Your task to perform on an android device: Add a Nike SB Chron 2 Canvas of size 10 to cart for mom to nike app
Image 1: 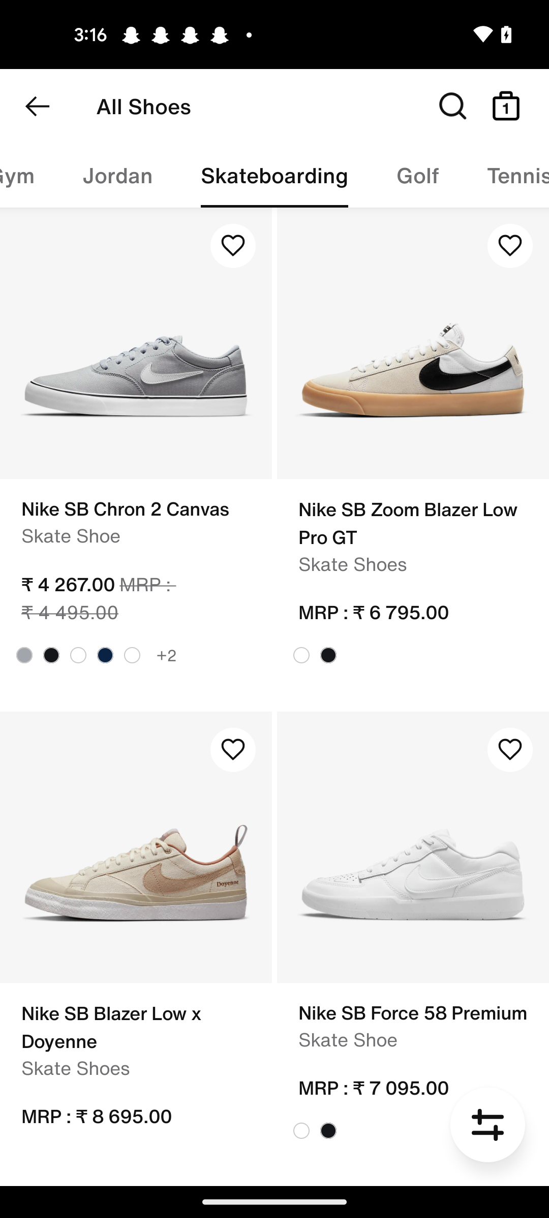
Click on the Nike SB Chron 2 Canvas option
Step 1: click (135, 343)
Image 2: 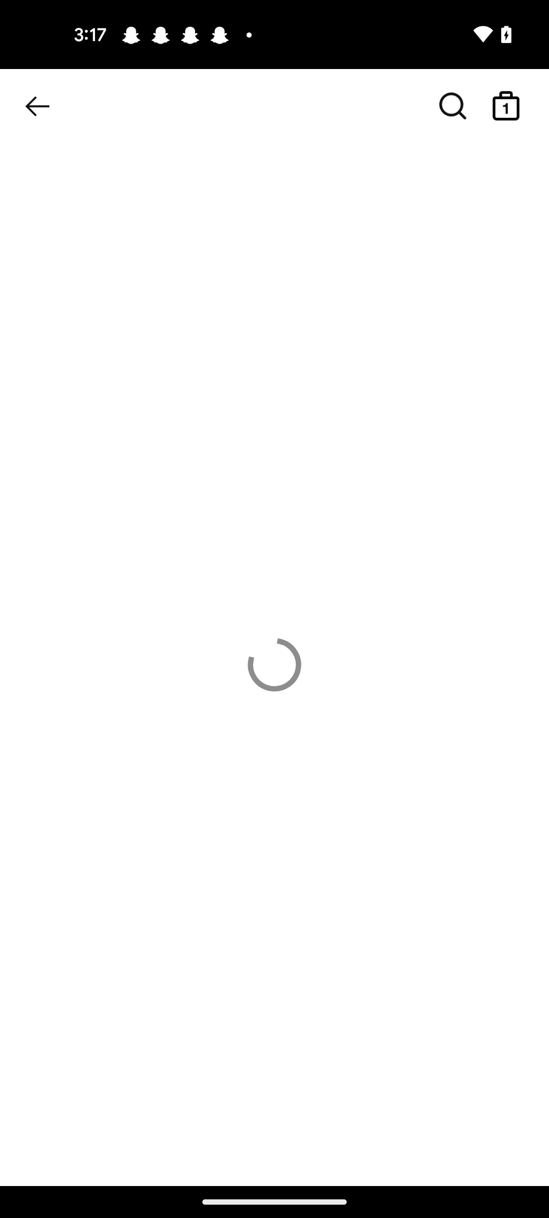
Click on the Nike SB Chron 2 Canvas option
Step 2: wait
Image 4: 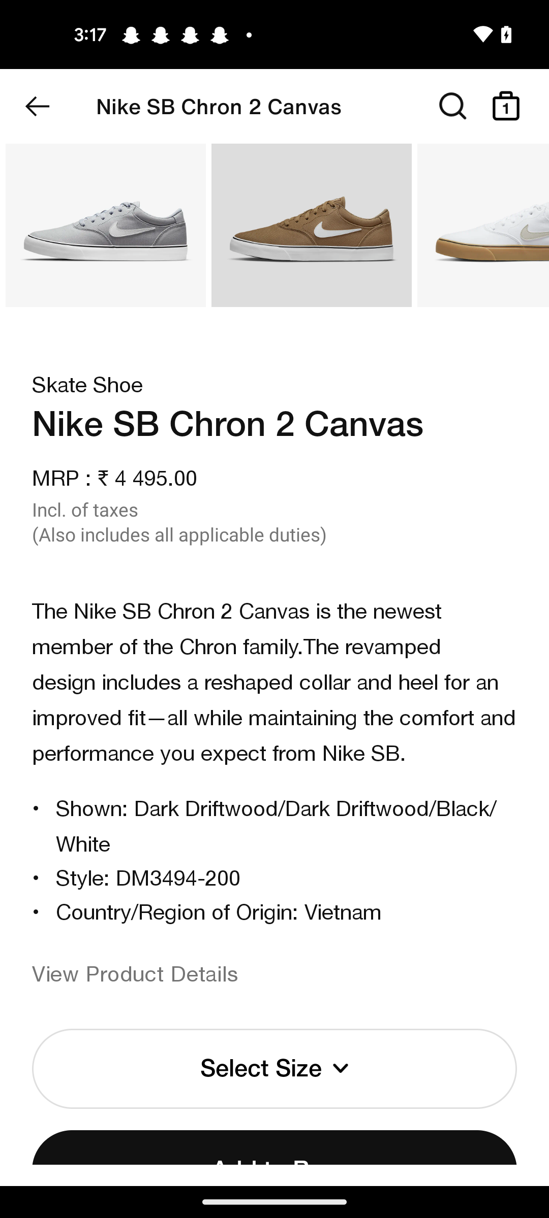
Swipe up to view the select size tab of the screen 
Step 4: scroll down
Image 5: 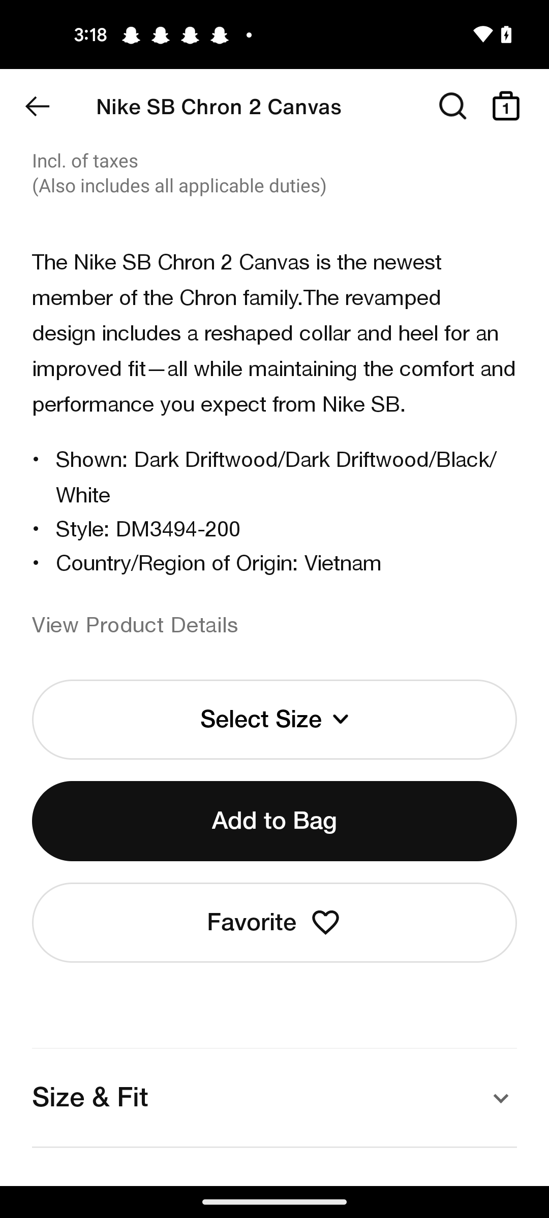
Click on the Select size tab of the screen 
Step 5: click (274, 719)
Image 6: 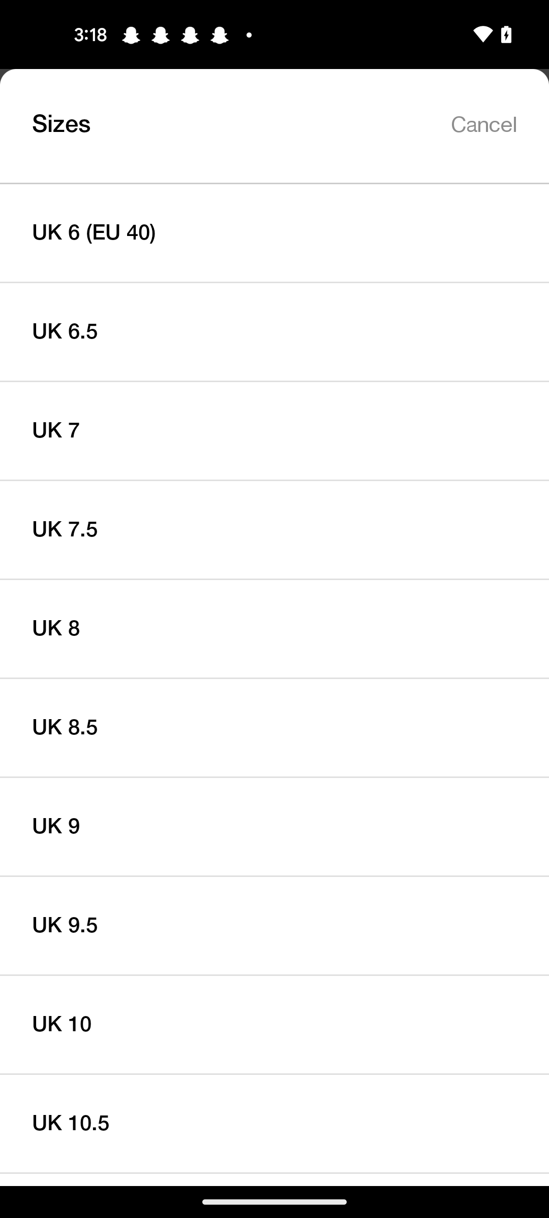
Select the size UK 10
Step 6: click (274, 1024)
Image 7: 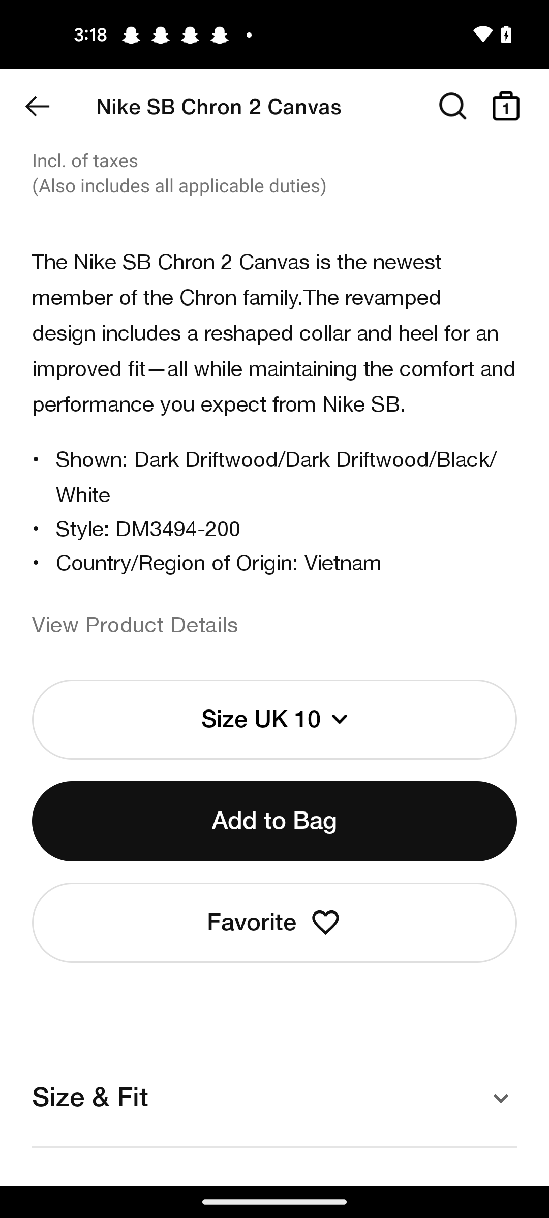
Click on the Add to bag tab 
Step 7: click (274, 821)
Image 8: 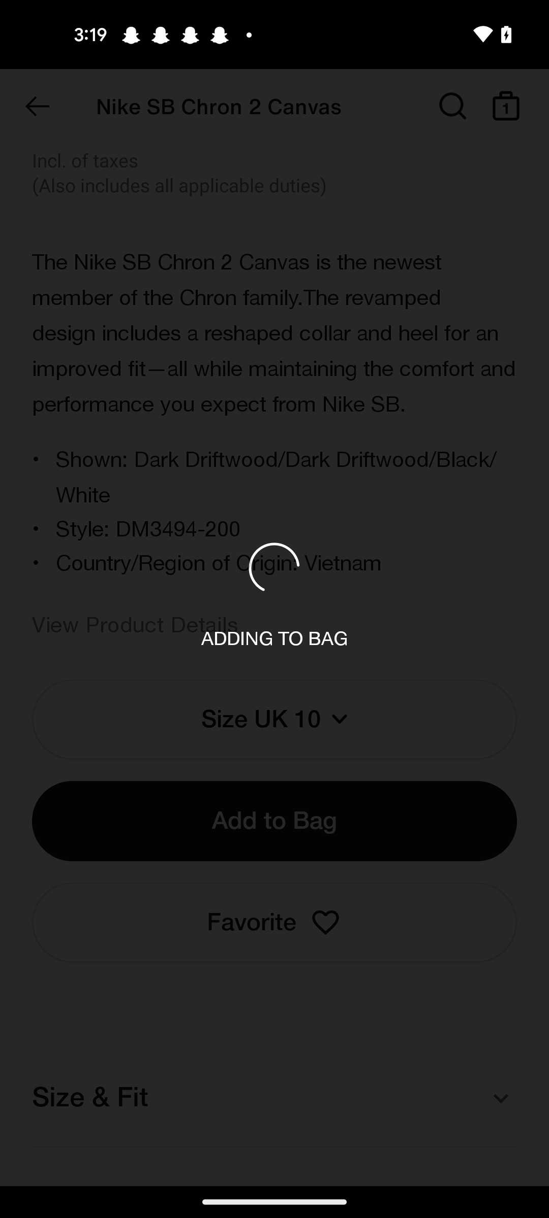
Click on the Add to bag tab 
Step 8: wait